Your task to perform on an android device: I have been looking for a TV Rack in the wood products category, so I'm going to check on the Top-Most Hardware app.
Image 0: 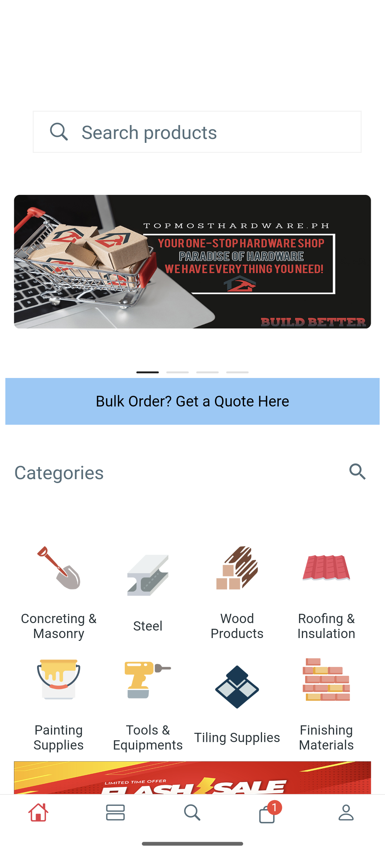
Go to the Wood products category
Step 0: click (237, 585)
Image 2: 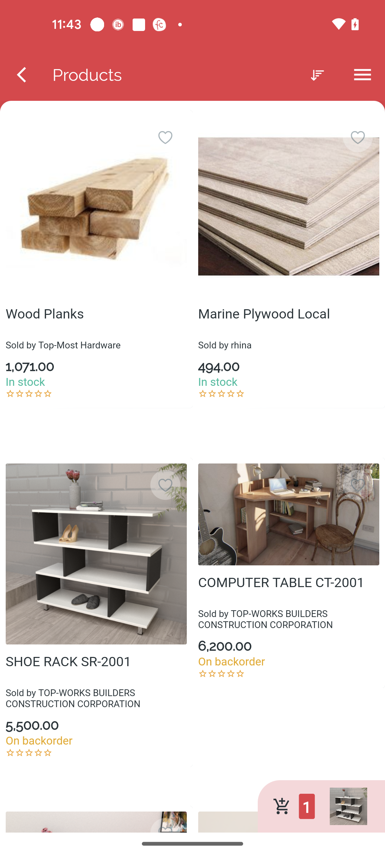
Swipe up to view TV Rack
Step 2: scroll down